Your task to perform on an android device: Open the Taskito app and sort the tasks by priority.
Image 0: 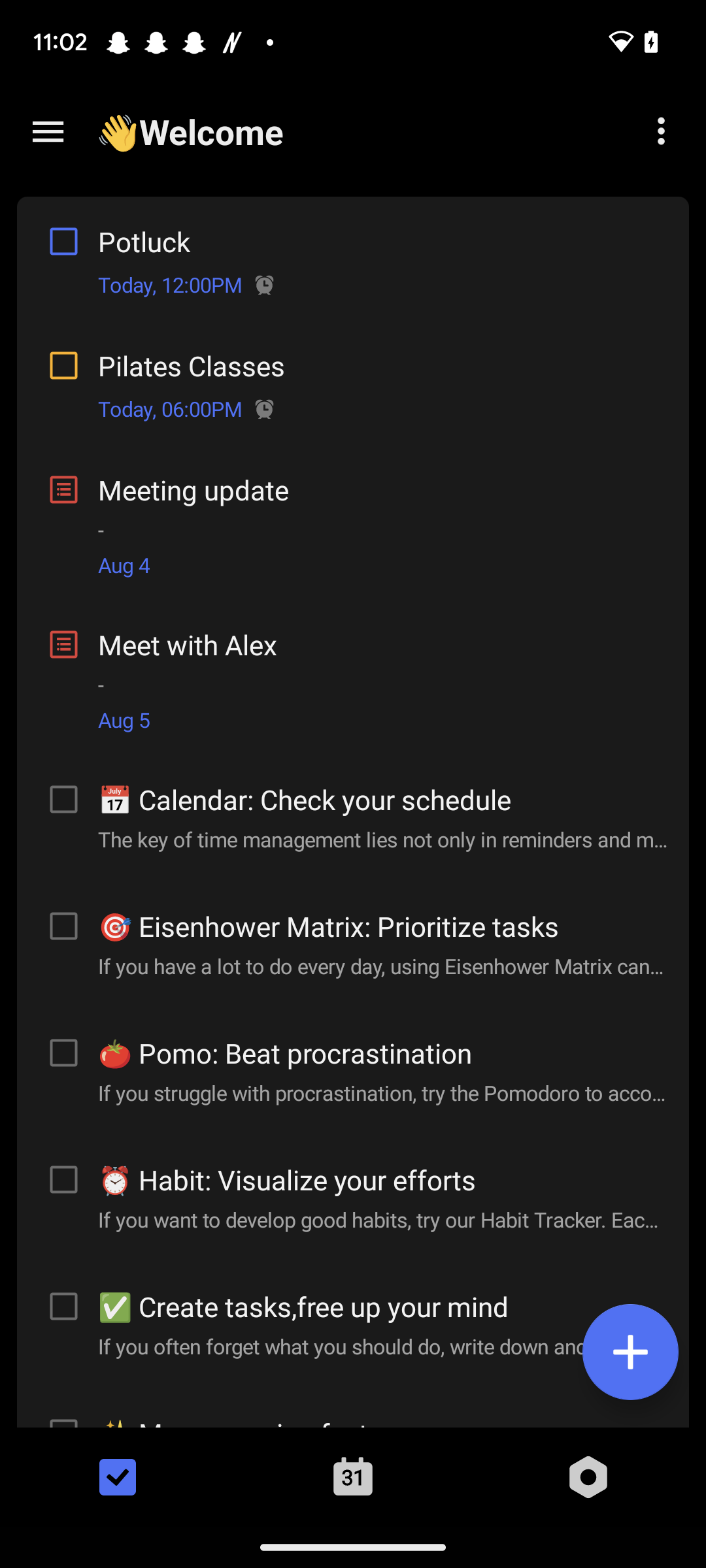
Open the Taskito app
Step 0: open app "Taskito"
Image 1: 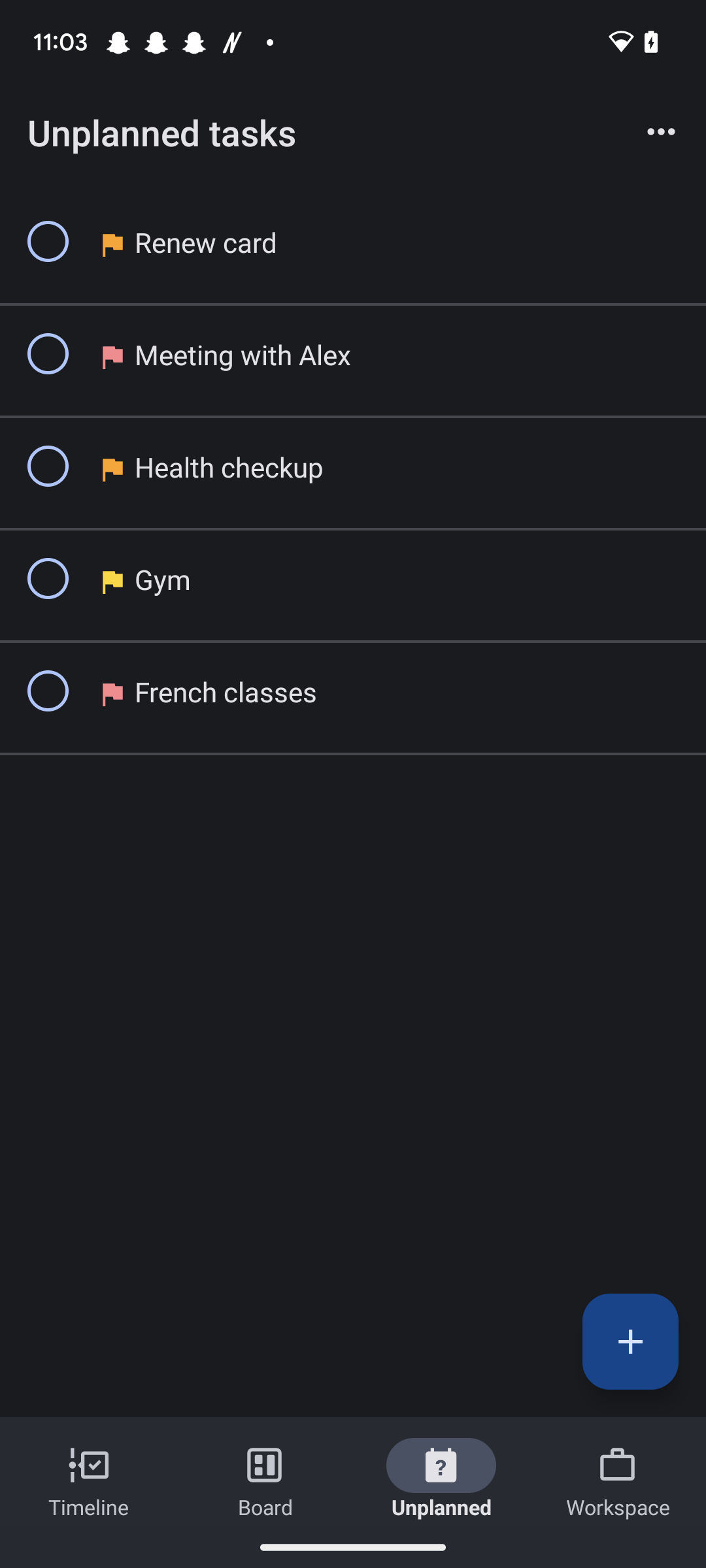
Click on the three dots at the top right corner of the screen
Step 1: click (661, 131)
Image 2: 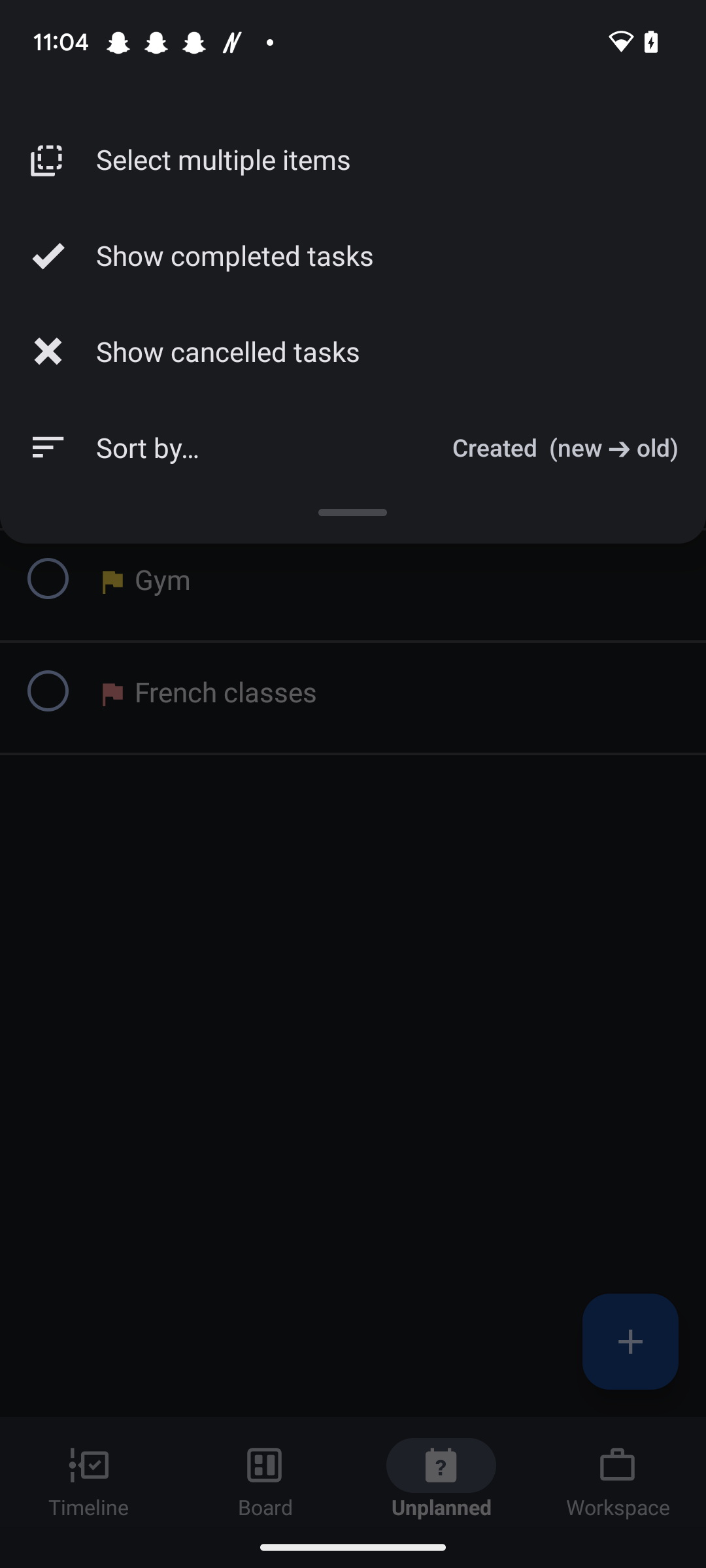
Click on the sort by option
Step 2: click (226, 447)
Image 3: 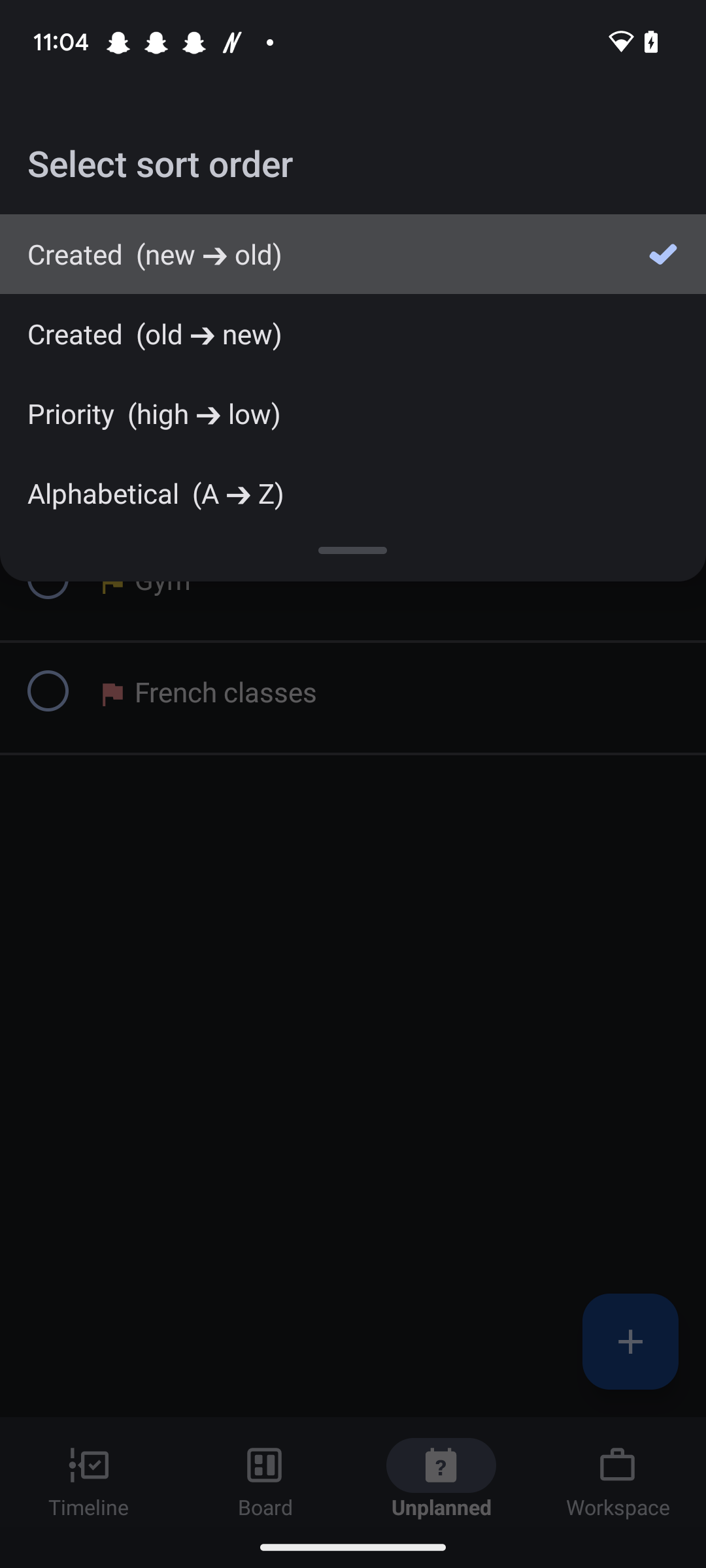
Click on the Priority option
Step 3: click (353, 413)